Your task to perform on an android device: I want to get 1 year historical exchange rates between Euro and ANG Netherlands currency rate
Image 0: 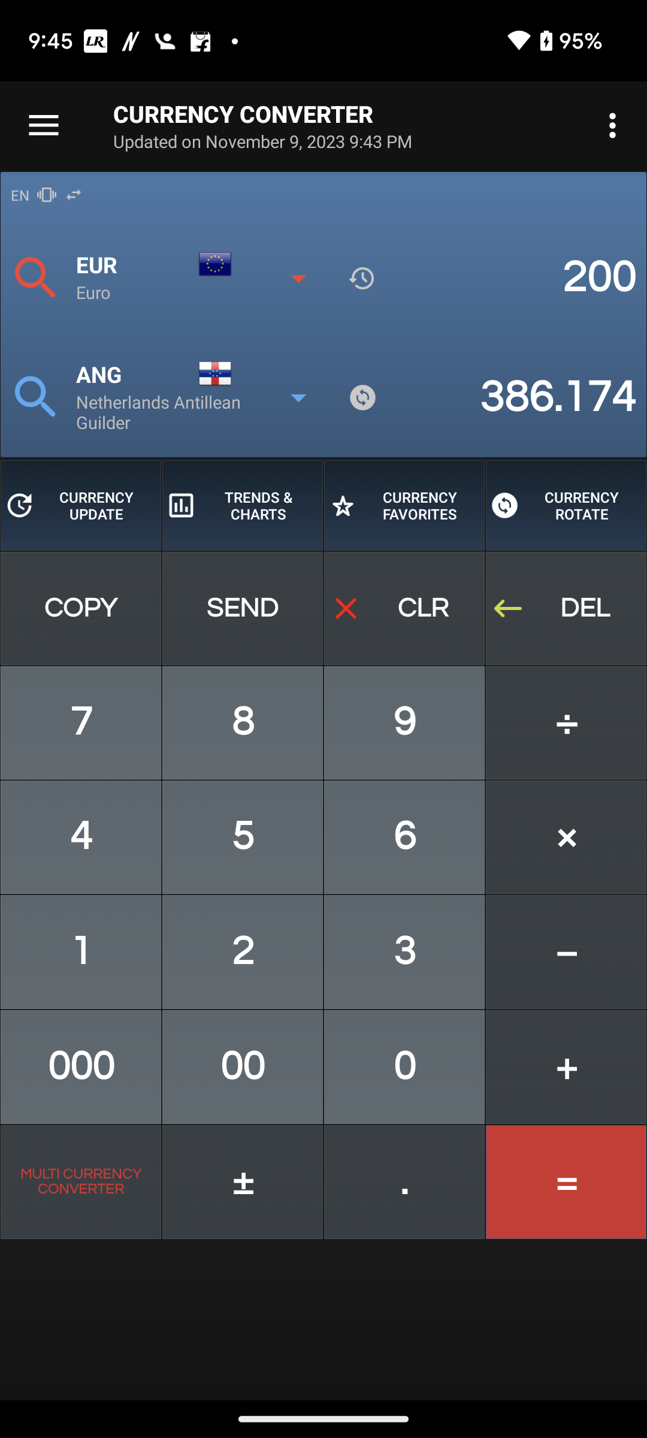
Click on the Trends & Charts icon 
Step 0: click (243, 505)
Image 1: 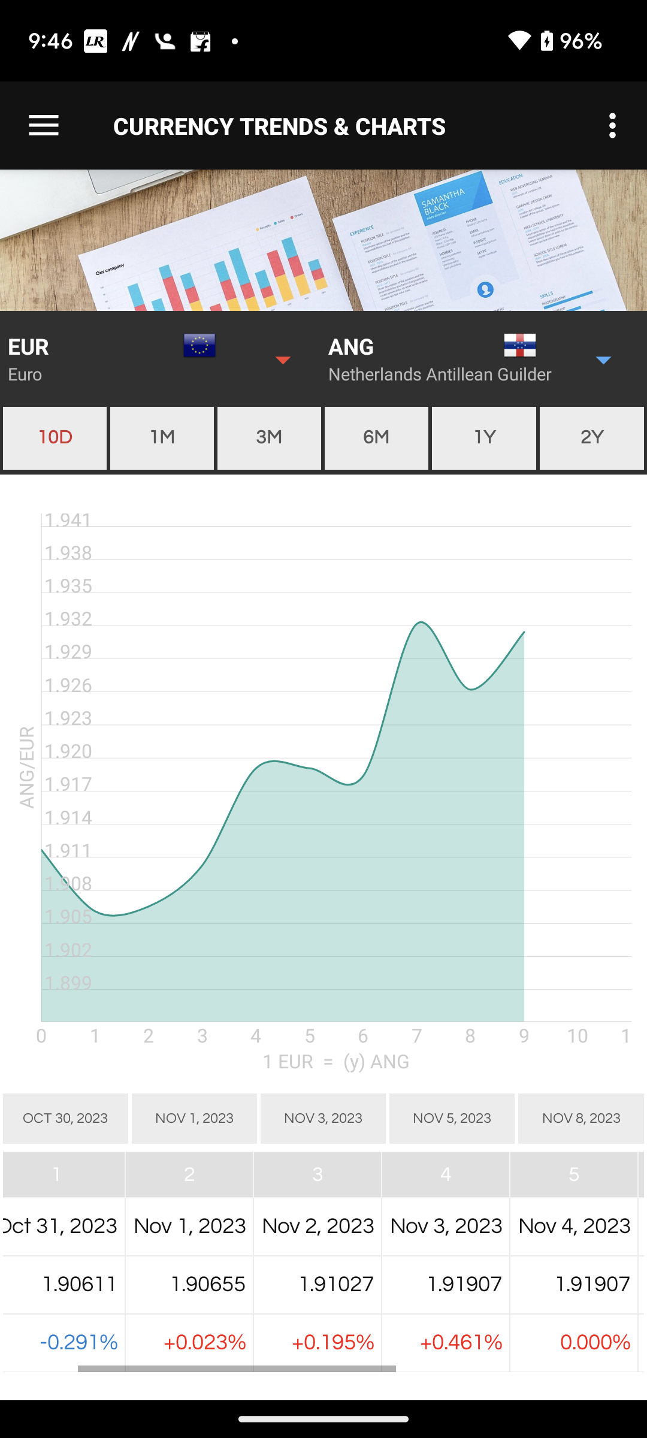
Click on the 1Y icon 
Step 1: click (483, 438)